Your task to perform on an android device: Search for the white sauce chicken pasta in the Cookd app.
Image 1: 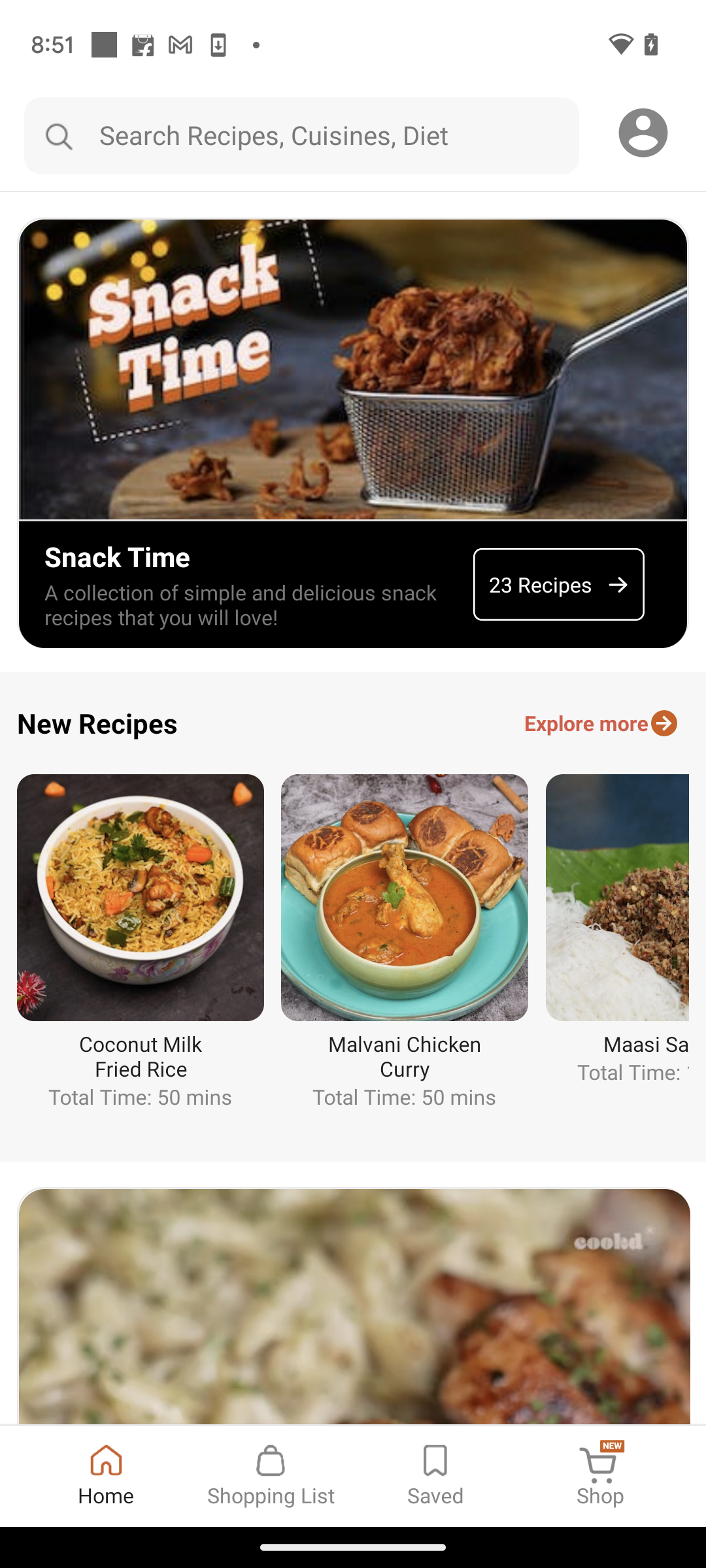
Click on the search box presented at the top.
Step 1: click (328, 135)
Image 2: 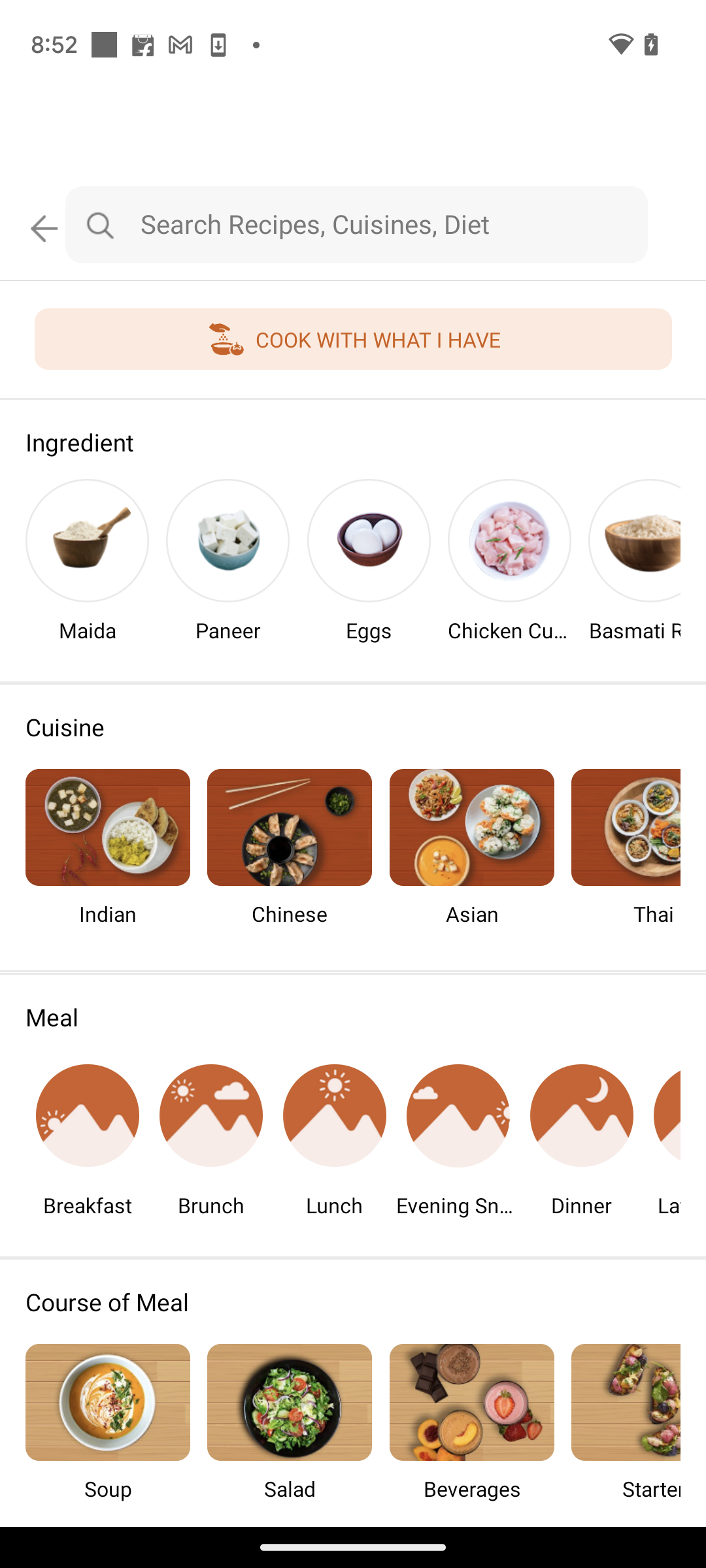
Click on the search box presented at the top.
Step 2: click (382, 225)
Image 3: 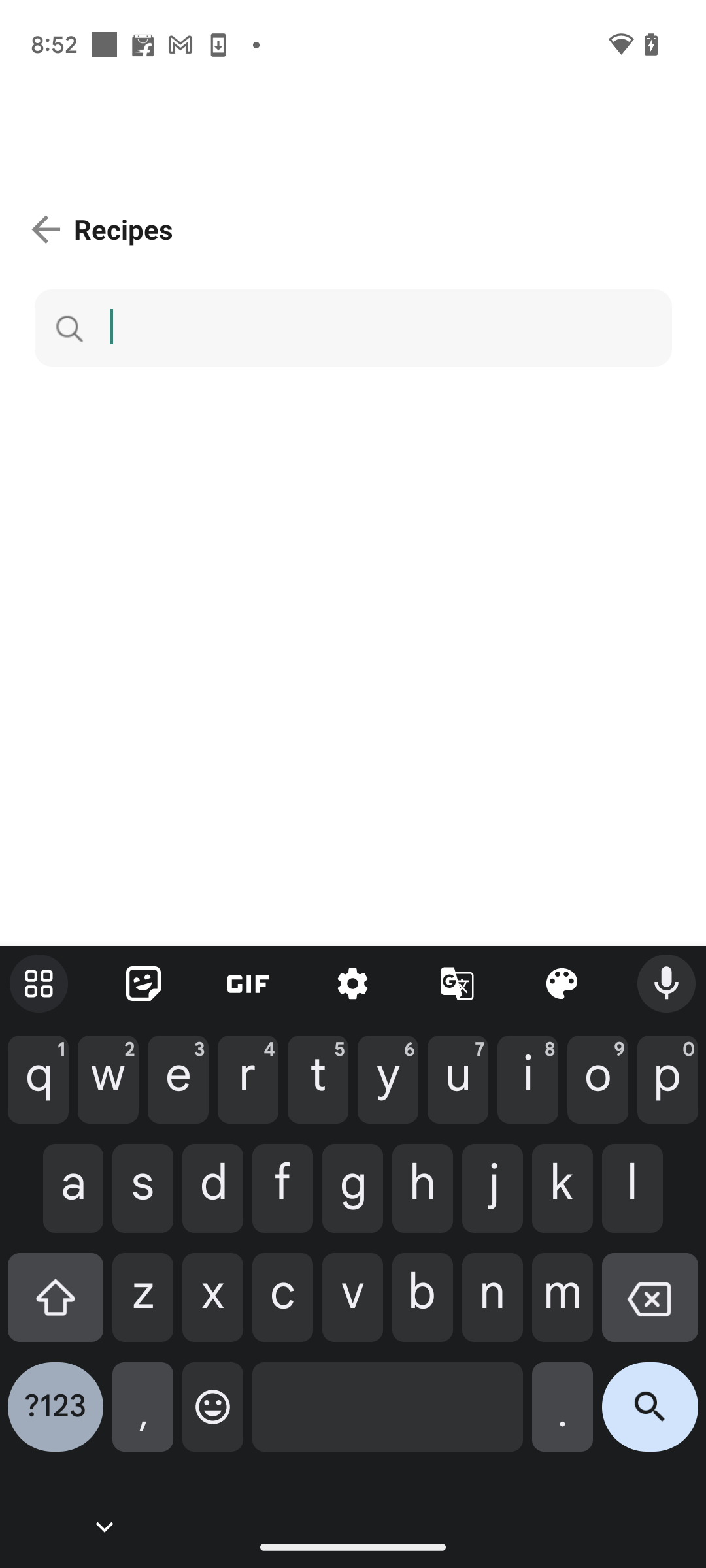
Type  white sauce chicken pasta in the search box.
Step 3: type " white sauce chicken pasta "
Image 4: 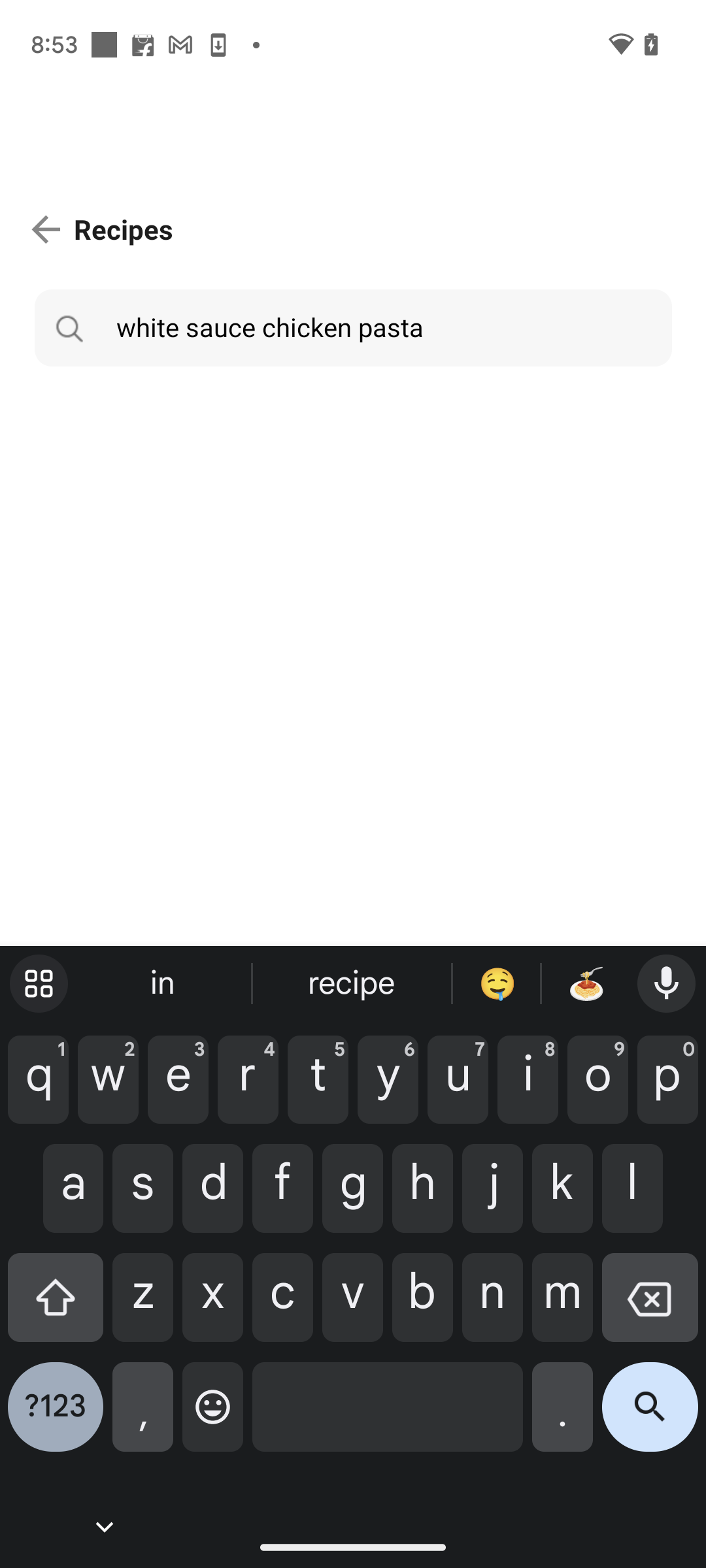
Click on the search icon presented on the right side at the bottom of the keyboard.
Step 4: click (650, 1417)
Image 5: 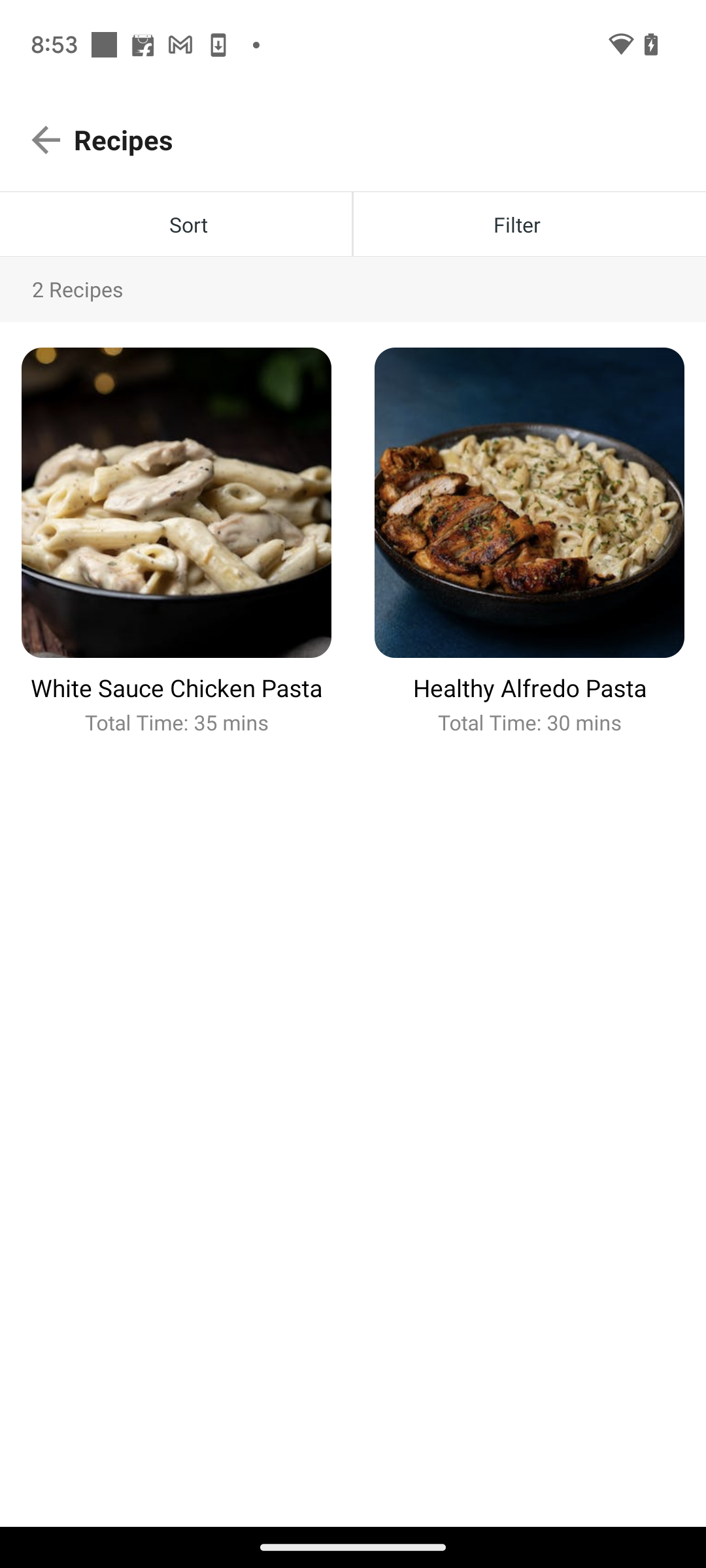
Click on the first result.
Step 5: click (239, 582)